Your task to perform on an android device: I would like to travel with my family between November 1 and November 10 from  BRU airport in Brussels, Belgium to the SYD Kingford Smith airport in Sydney, Australia. Could you please assist me use the Makemytrip app to find a flight for two people
Image 0: 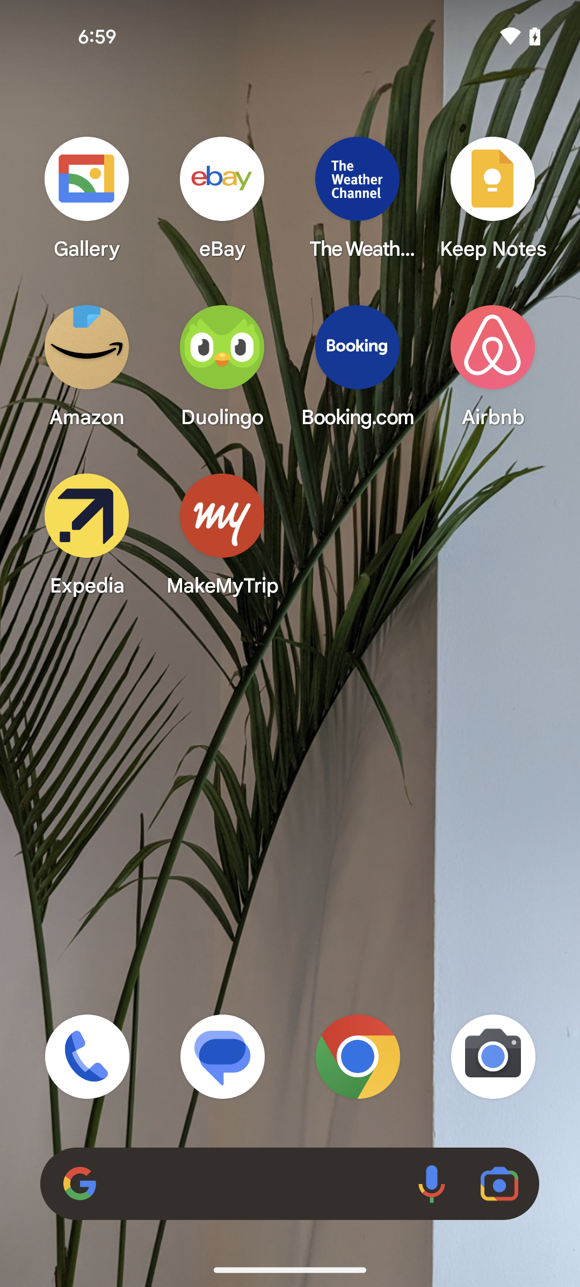
Open the MakeMyTrip app
Step 0: open app "MakeMyTrip"
Image 2: 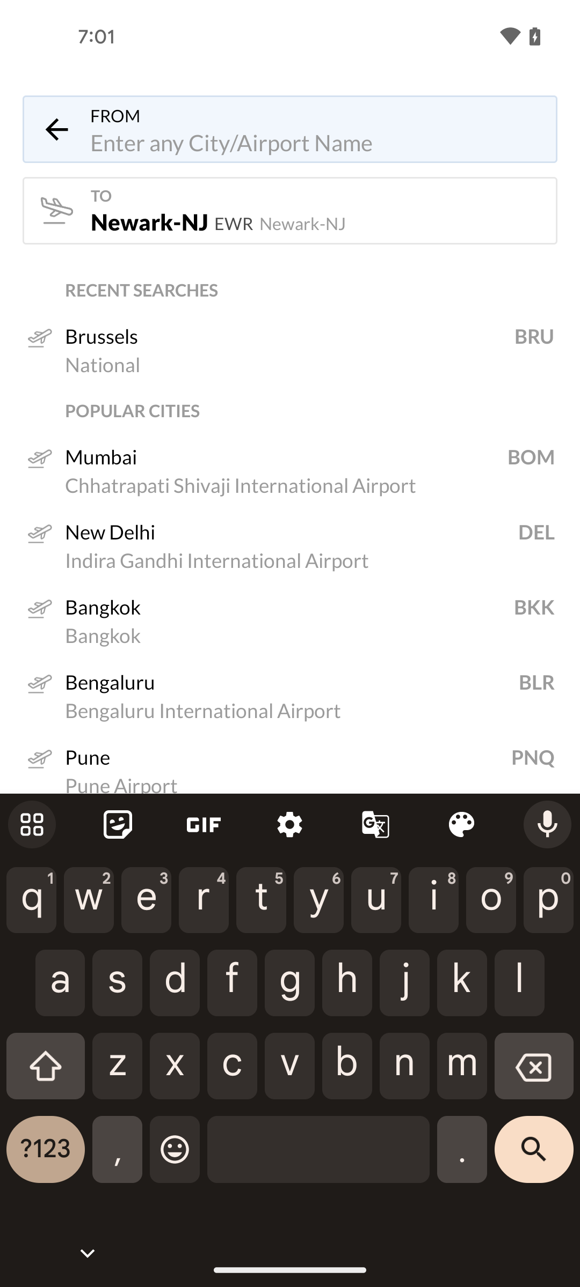
Search for Brussels Belgium's BRU airport
Step 2: type "Belgium, Brussels "
Image 3: 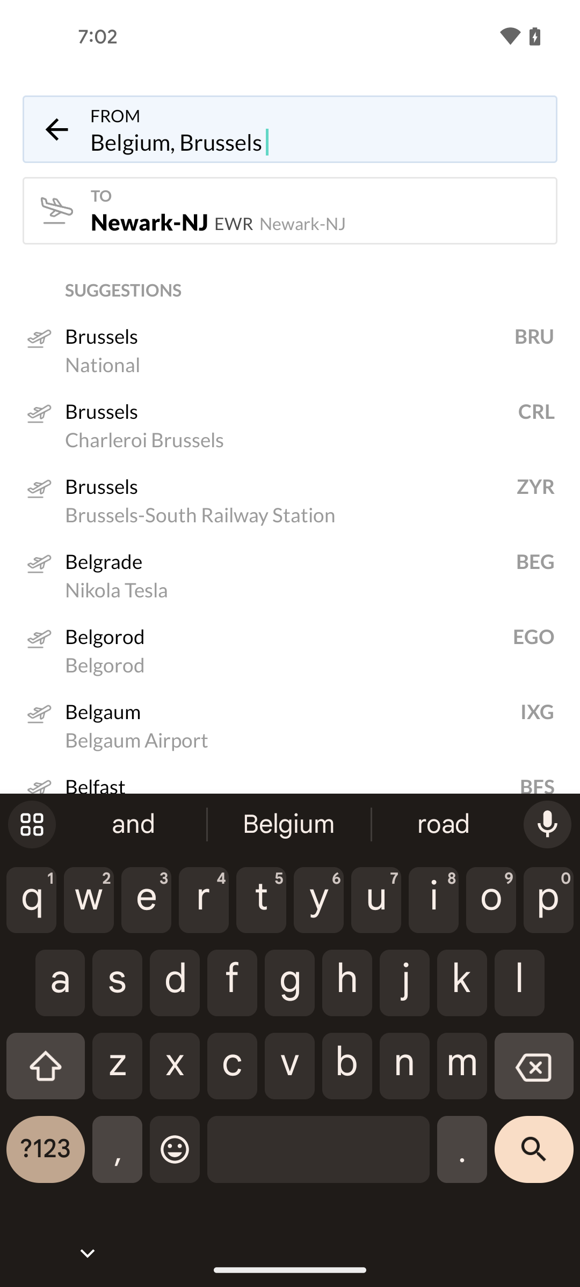
Select the first search result
Step 3: click (277, 336)
Image 4: 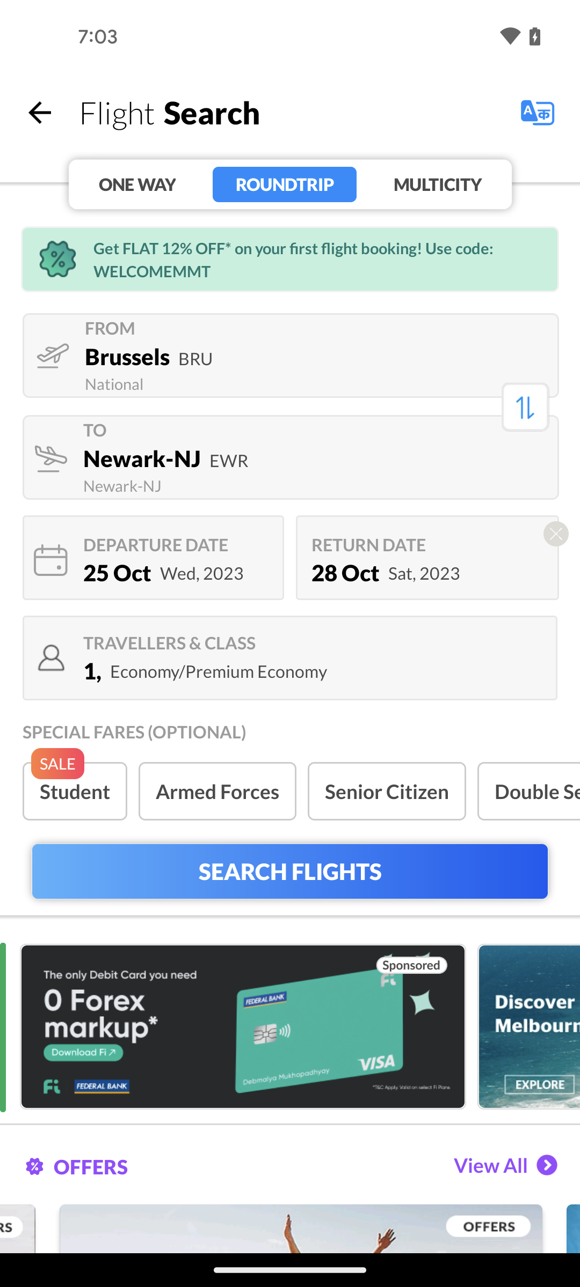
Tap on the destination search bar
Step 4: click (142, 458)
Image 5: 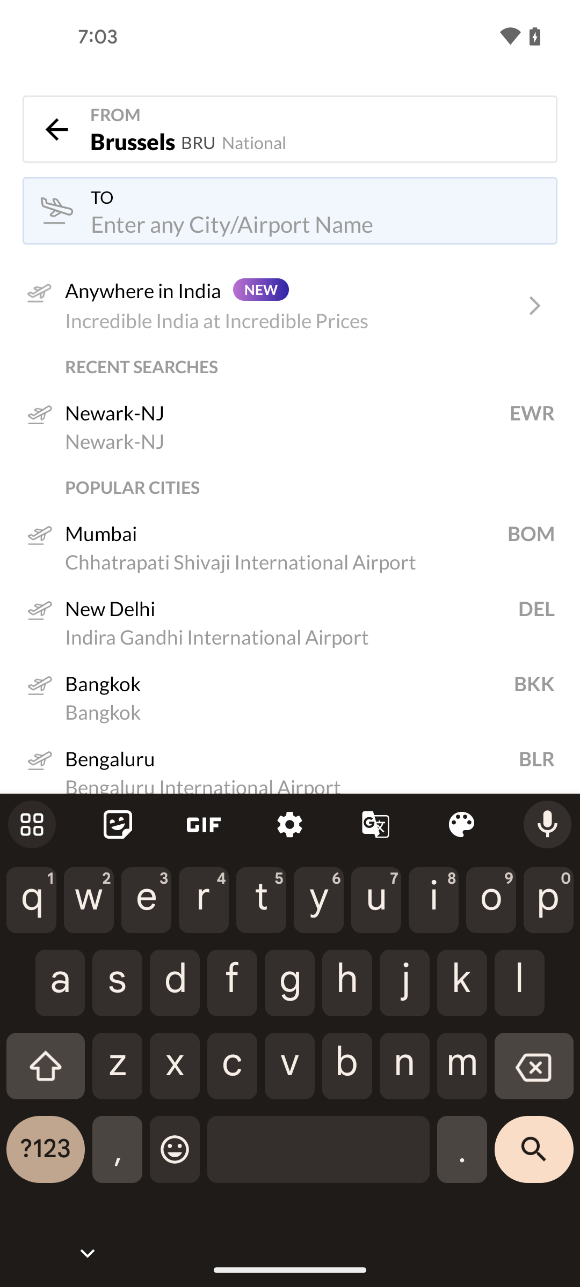
Search for Sydney
Step 5: type "Sydney"
Image 6: 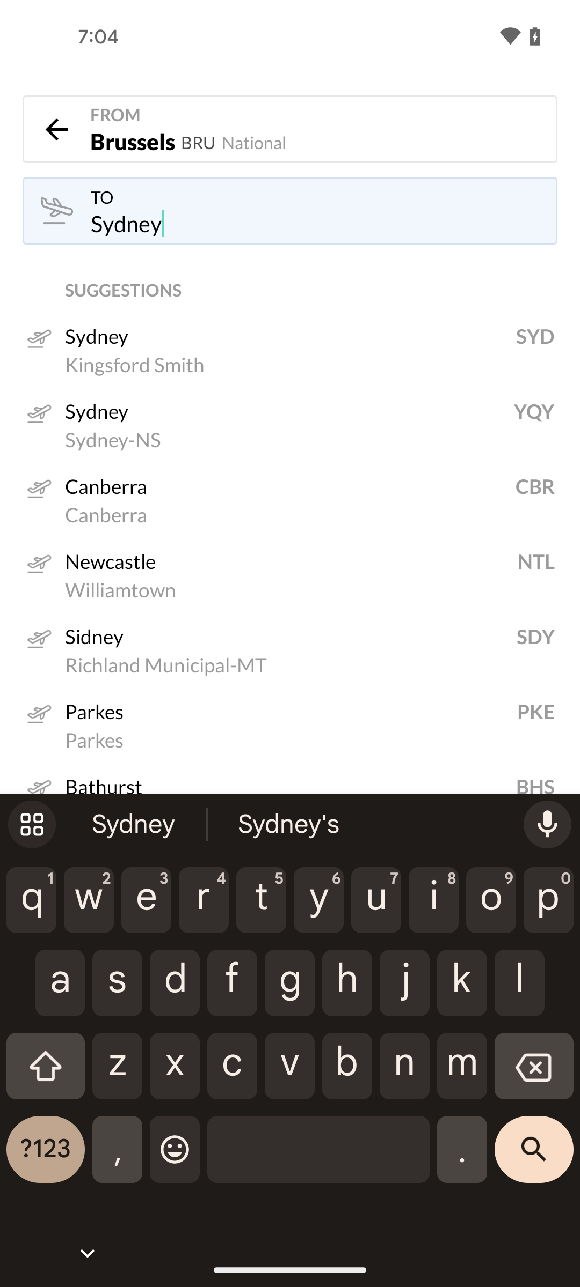
Select the first search result
Step 6: click (278, 336)
Image 7: 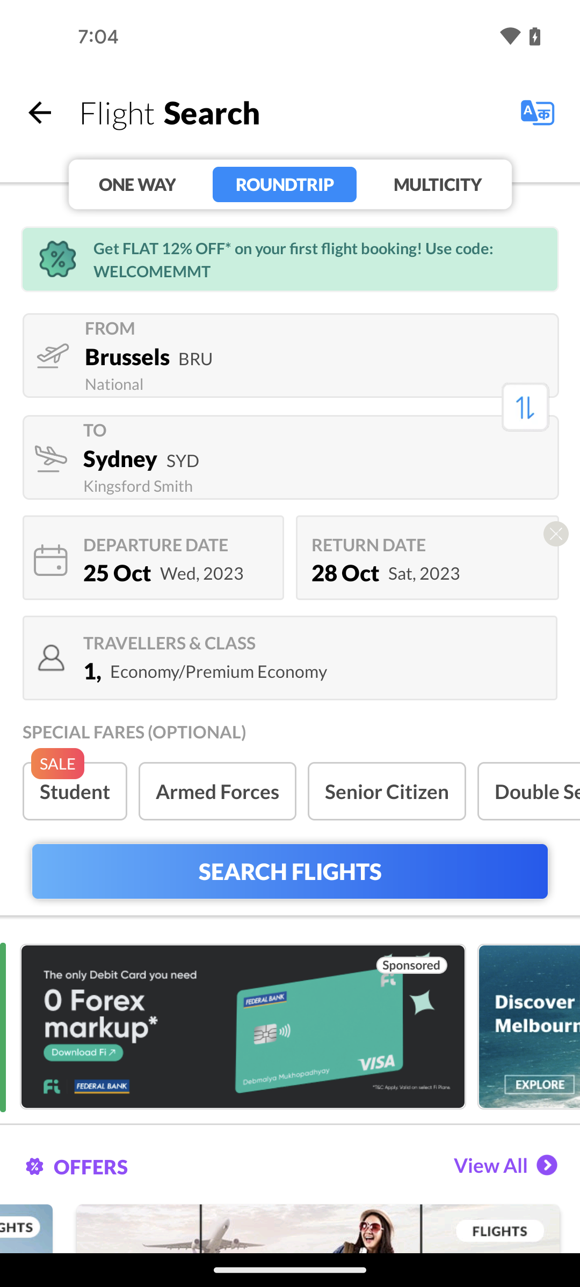
Tap on the departure date section
Step 7: click (117, 573)
Image 8: 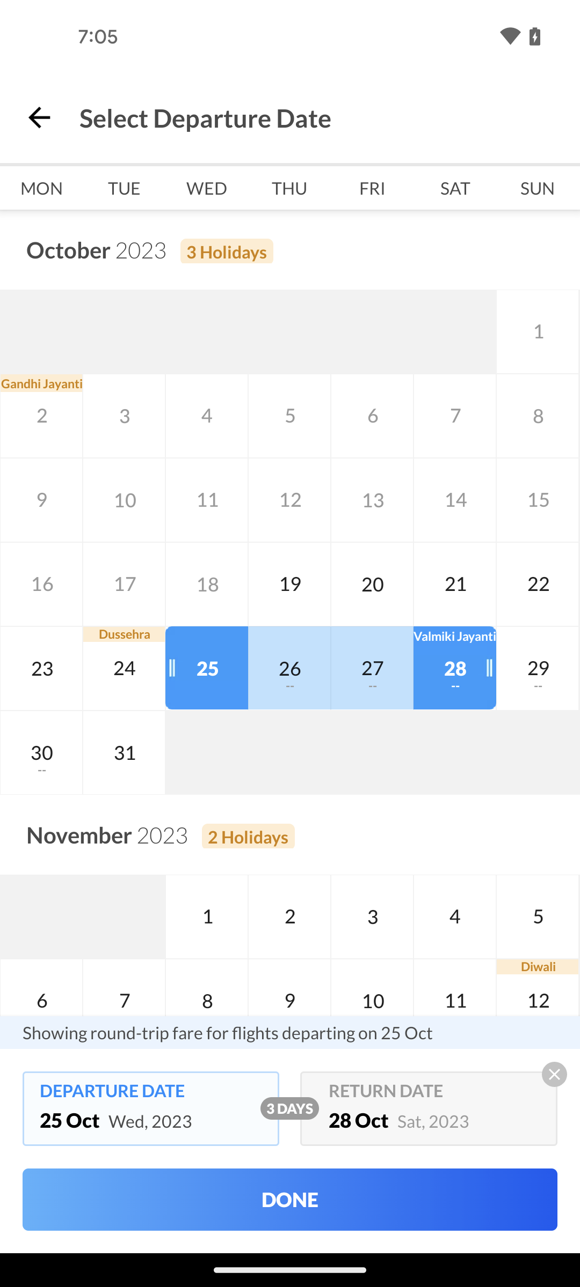
Select the departure date 1 November
Step 8: click (206, 916)
Image 9: 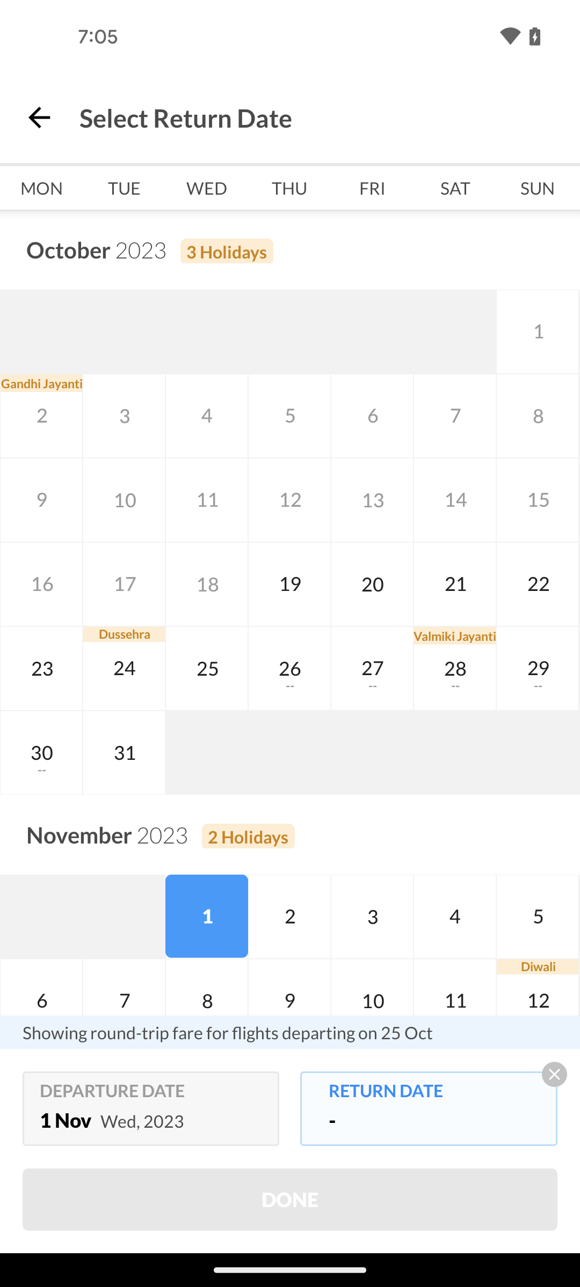
Select the return date 10 november
Step 9: click (372, 1001)
Image 10: 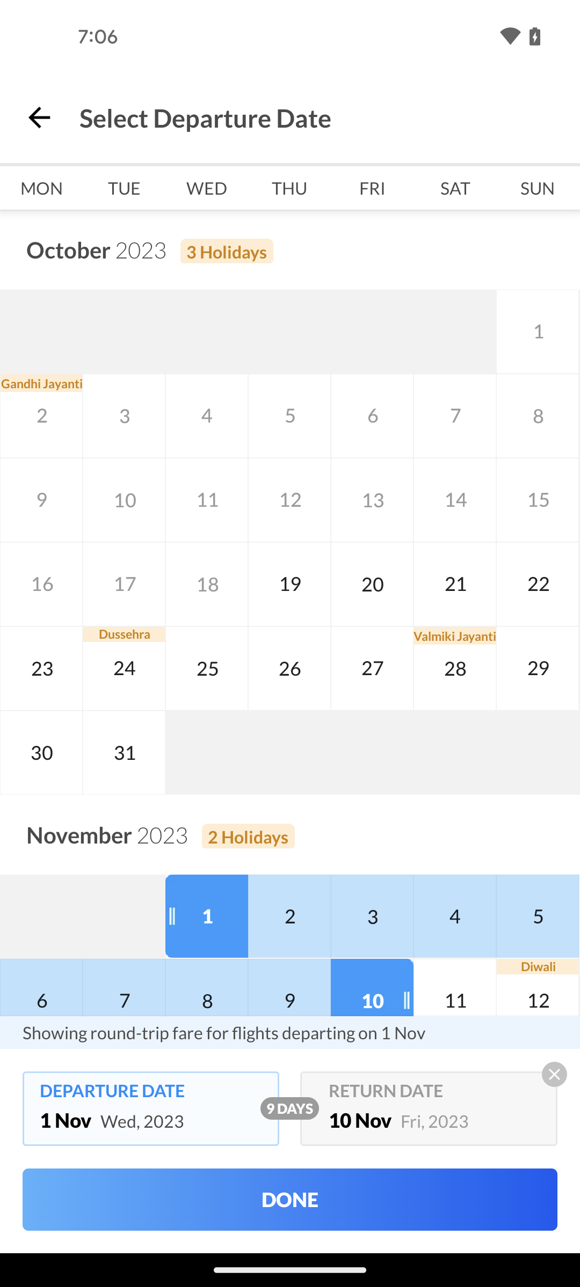
Tap on the done button at the bottom of the screen
Step 10: click (289, 1169)
Image 11: 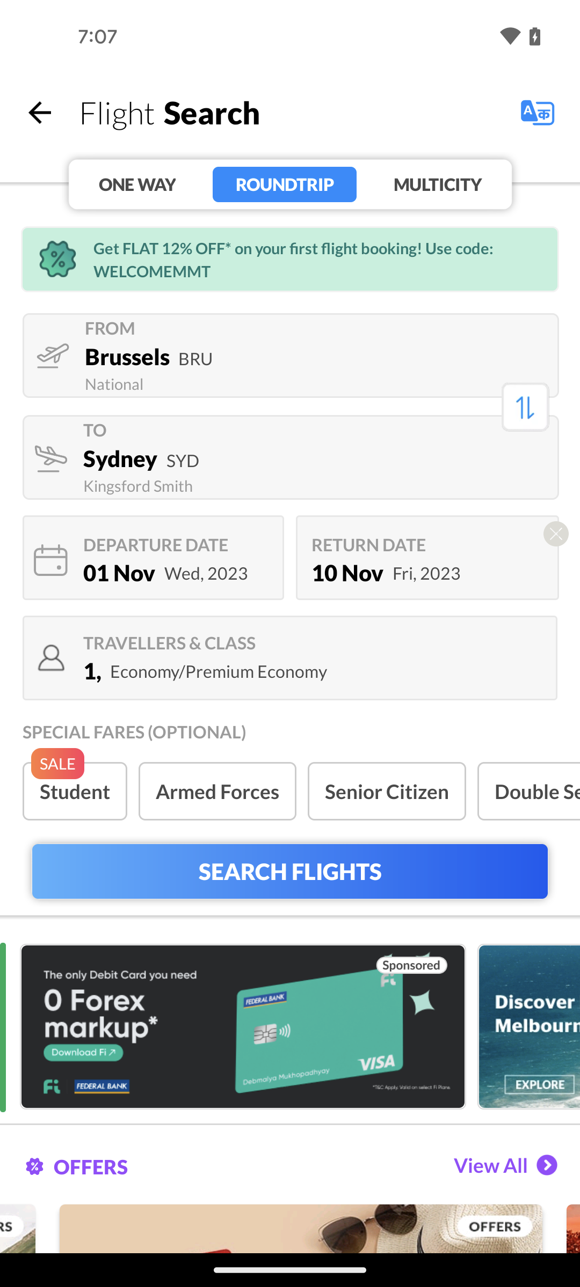
Tap on the travellers section
Step 11: click (318, 642)
Image 12: 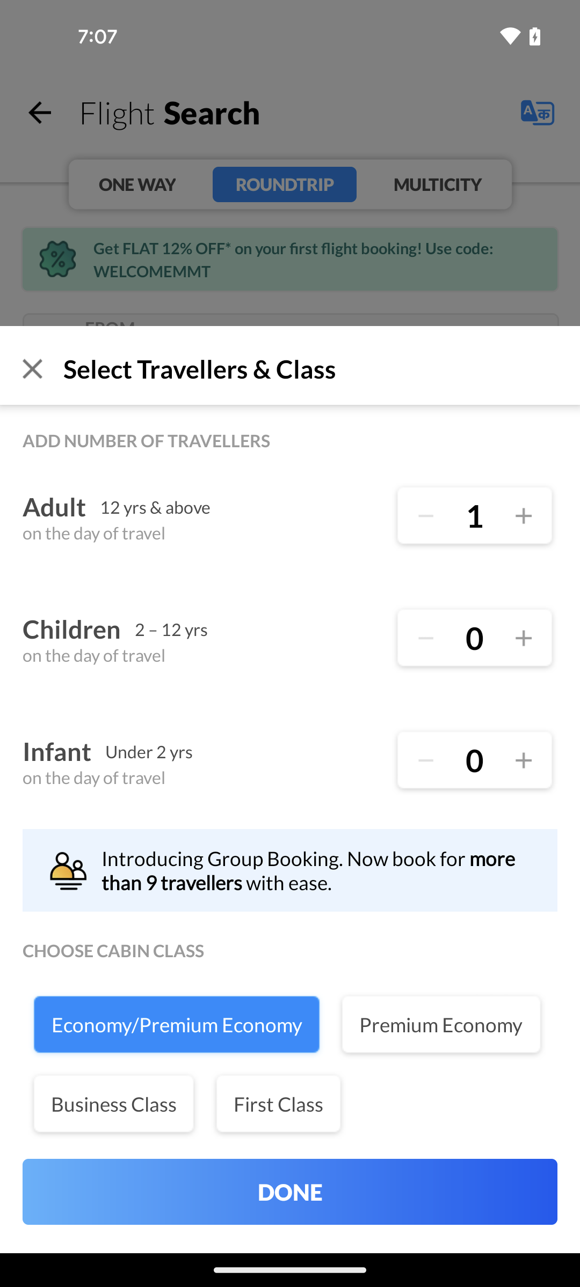
Increase the adult by 1
Step 12: click (523, 515)
Image 13: 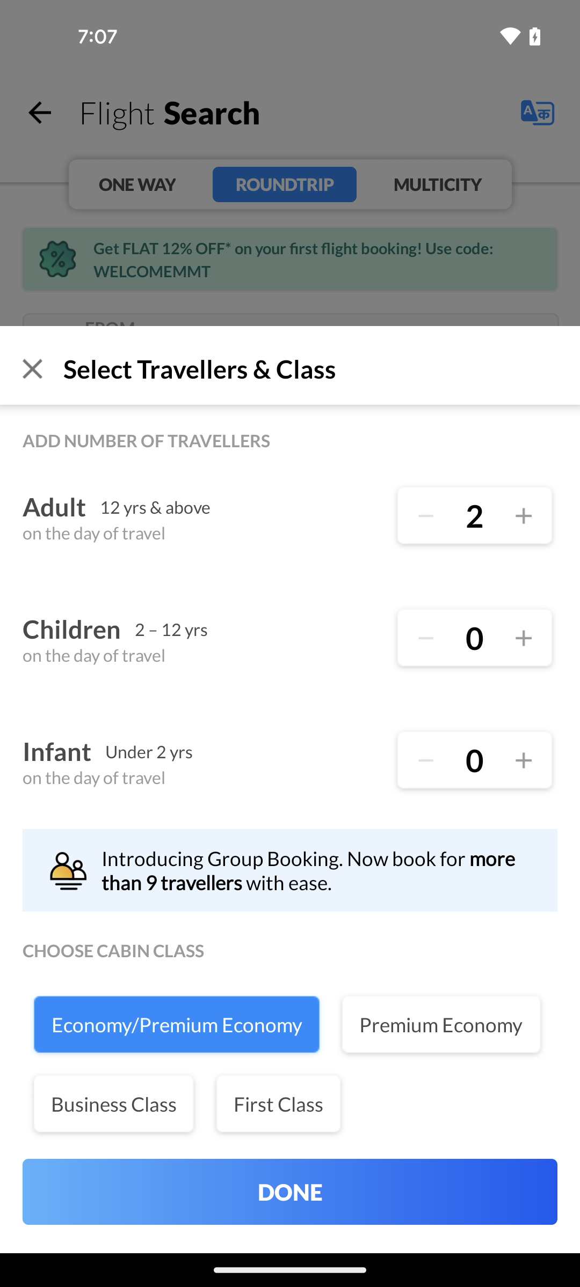
Tap on the done button
Step 13: click (290, 1192)
Image 14: 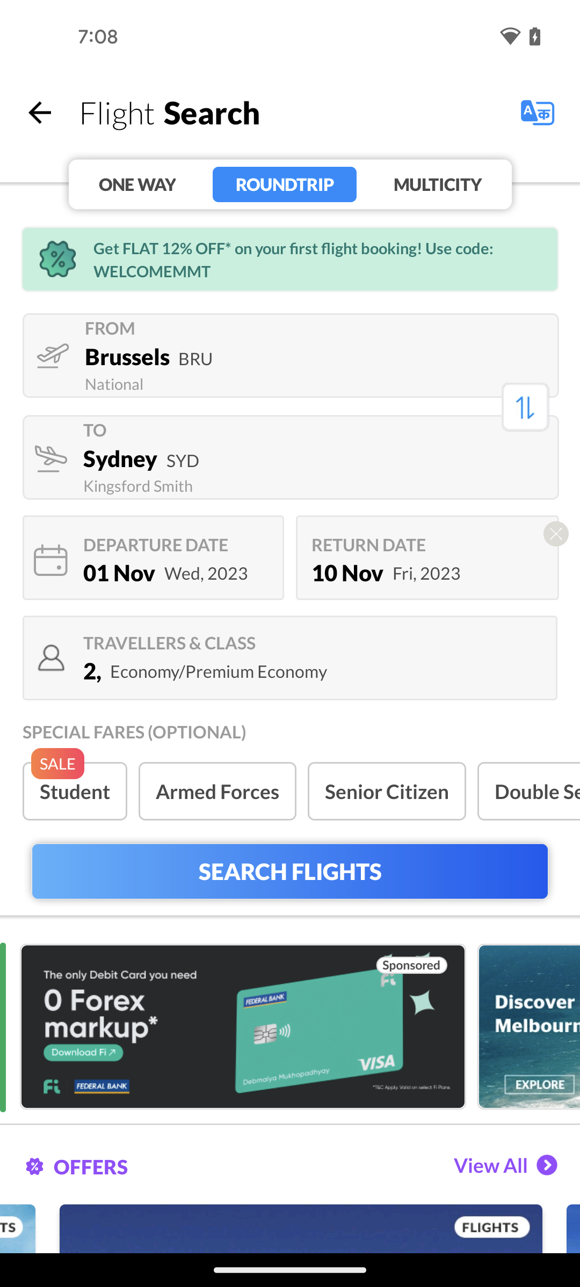
Click on the search flights button
Step 14: click (289, 871)
Image 15: 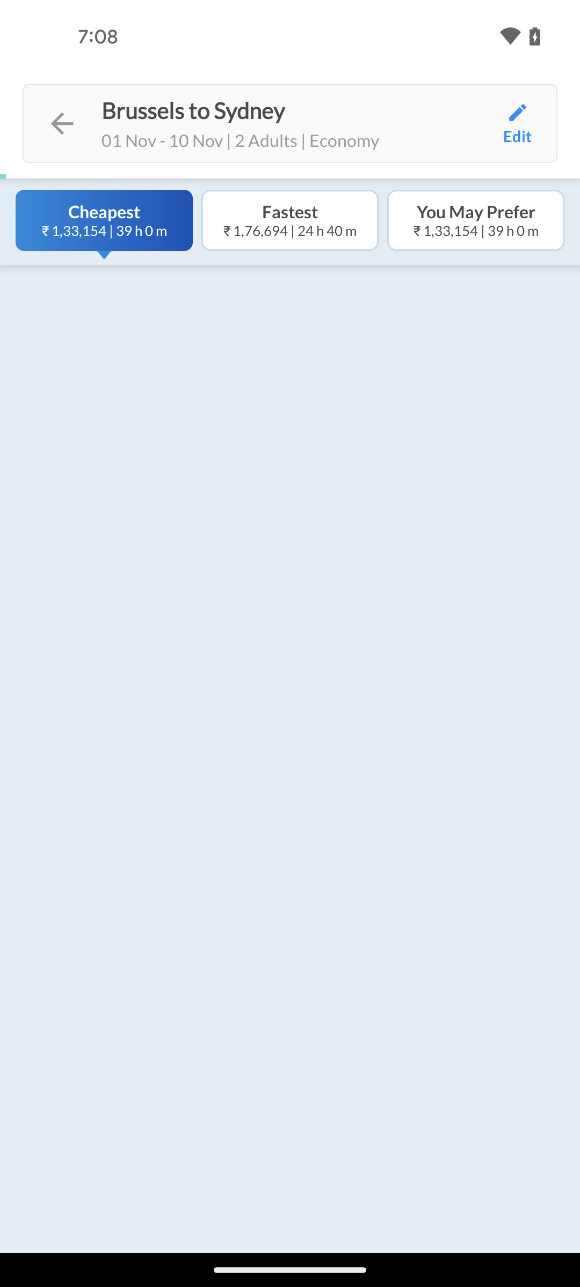
Click on the search flights button
Step 15: wait